Your task to perform on an android device: Search for the file "The Queen's Gambit" for me on the Dropbox app.
Image 0: 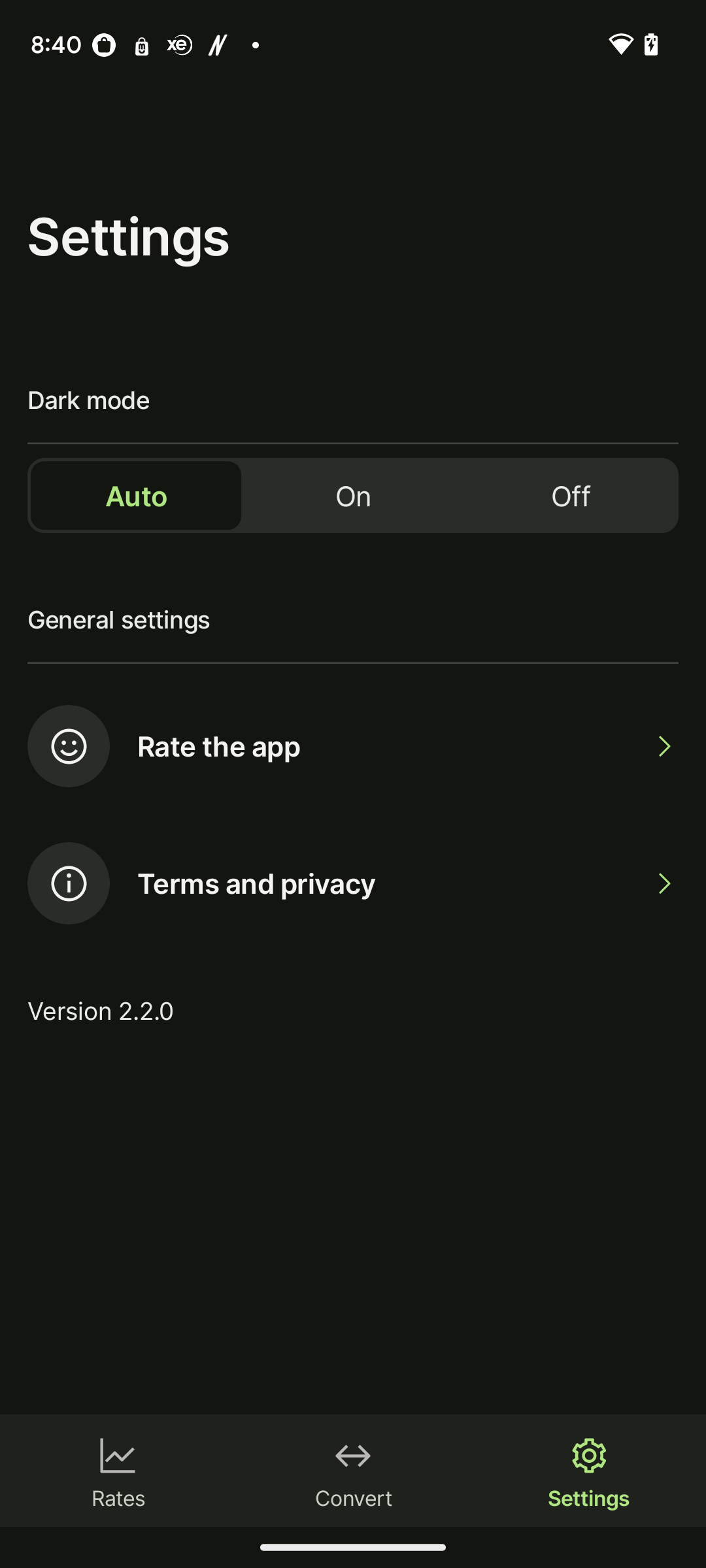
Open the app Dropbox.
Step 0: open app "Dropbox"
Image 1: 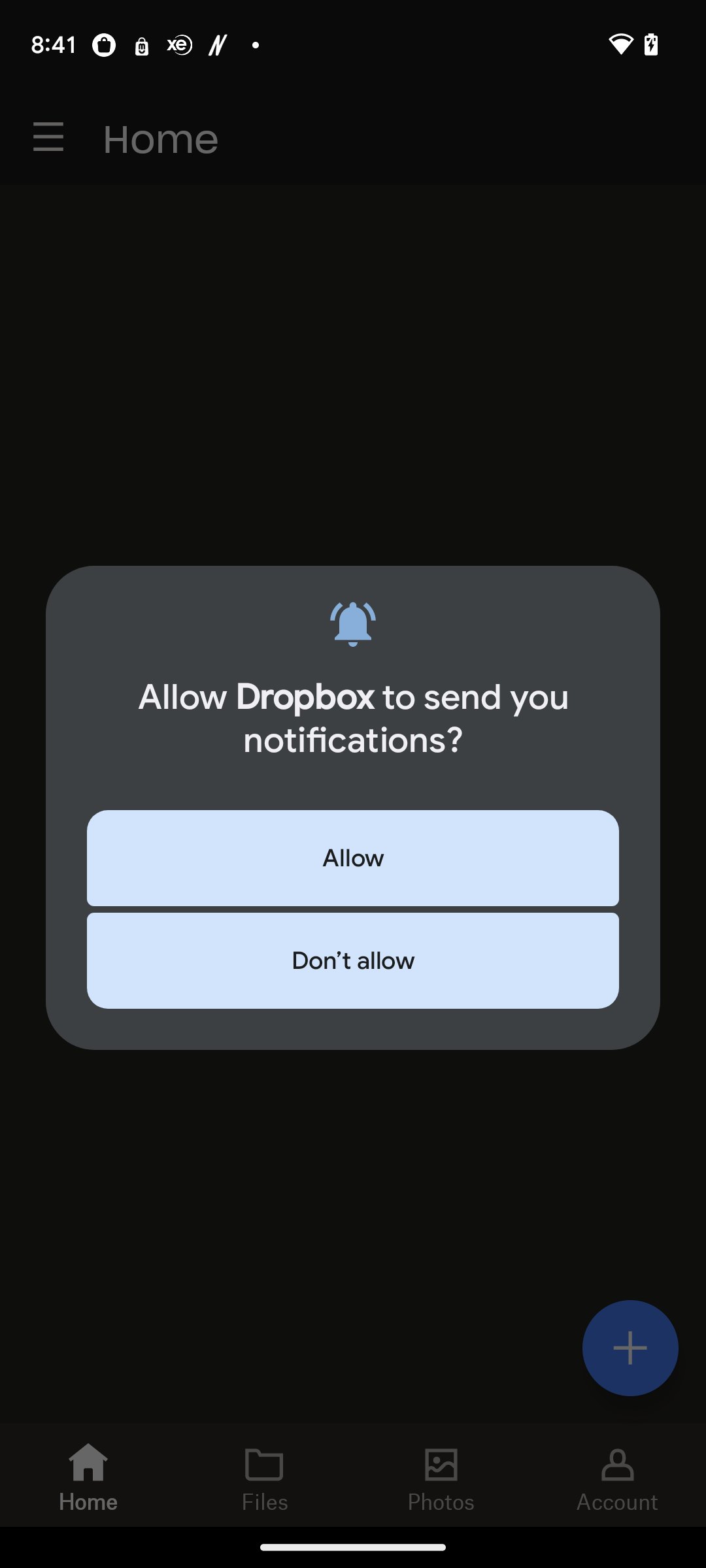
Click on the Allow tab.
Step 1: click (353, 858)
Image 2: 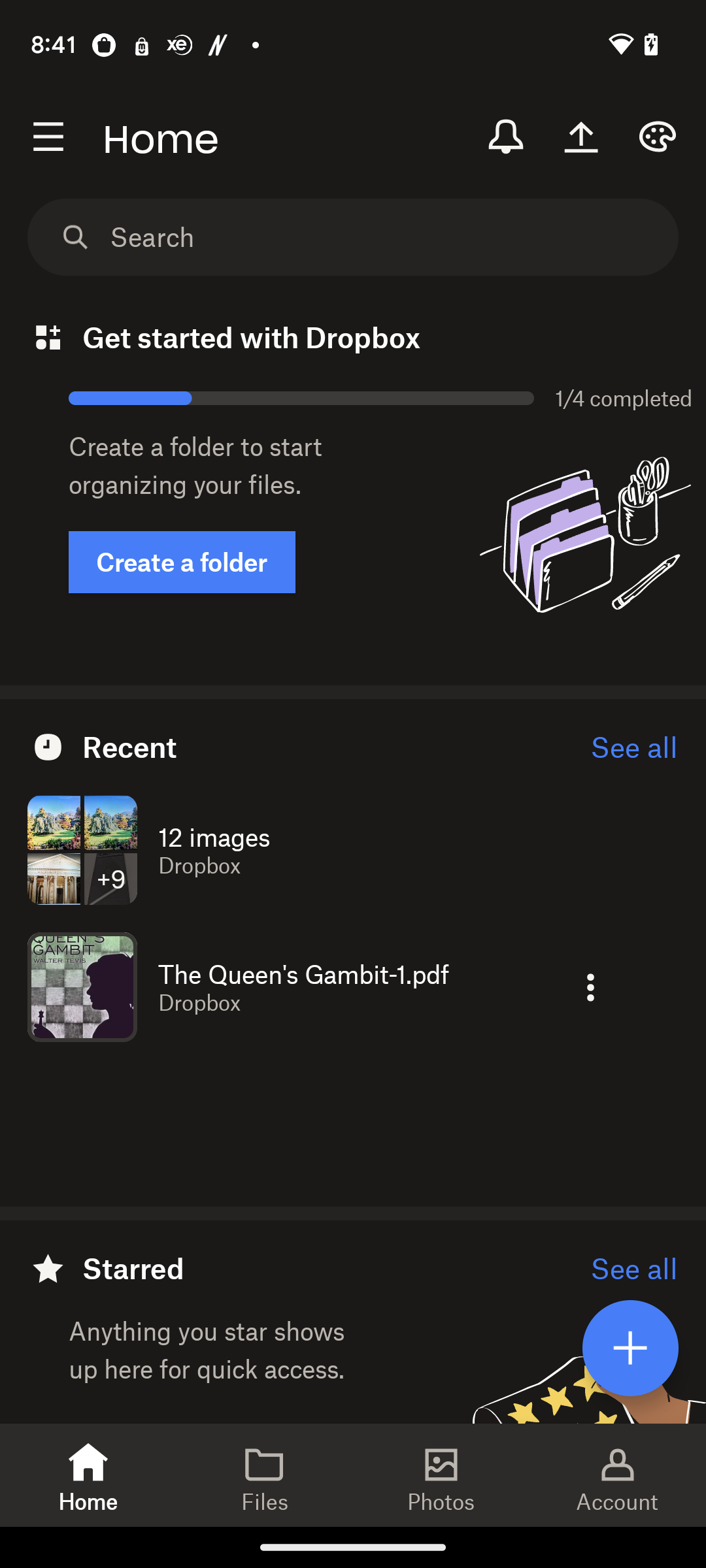
Click on the search box.
Step 2: click (387, 237)
Image 3: 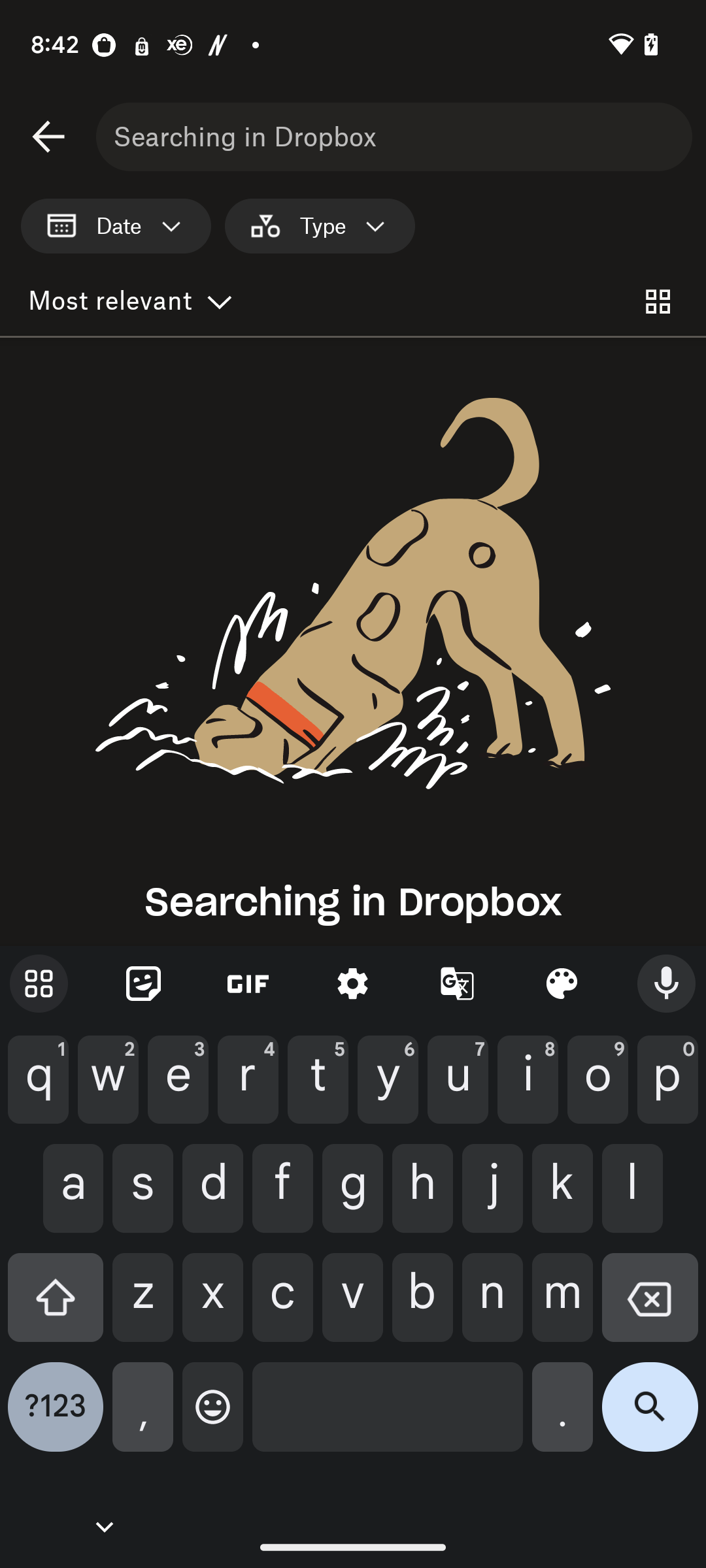
Type "The Queen's Gambit" in the search box.
Step 3: type "The Queen's Gambit"
Image 4: 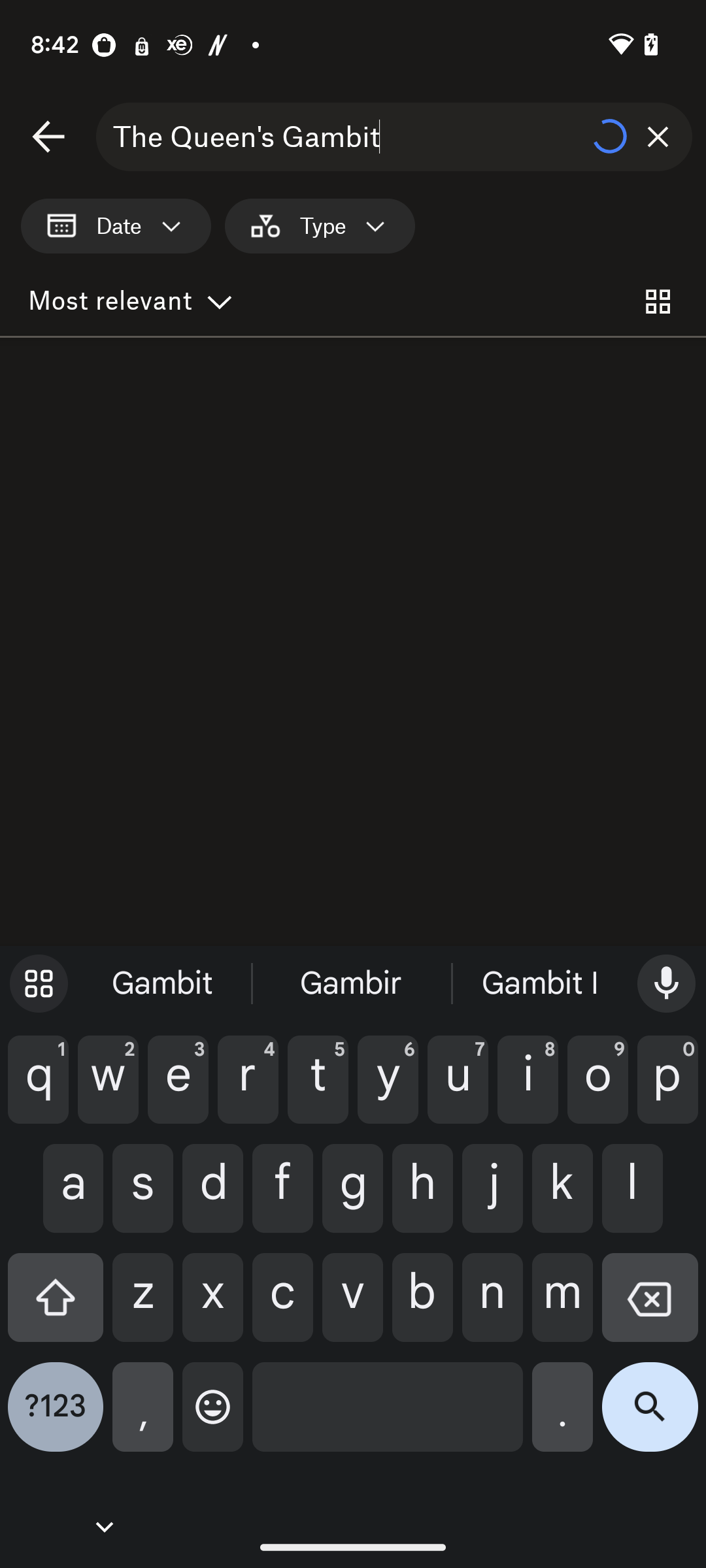
Type "The Queen's Gambit" in the search box.
Step 4: wait